Your task to perform on an android device: I forgot to add many details about my wife like surname and email id  while saving her contact in my contact list, so edit this contact and mention full name Clara Wagner, add email id clarawagner98b@gmail.com in the Contacts app.
Image 0: 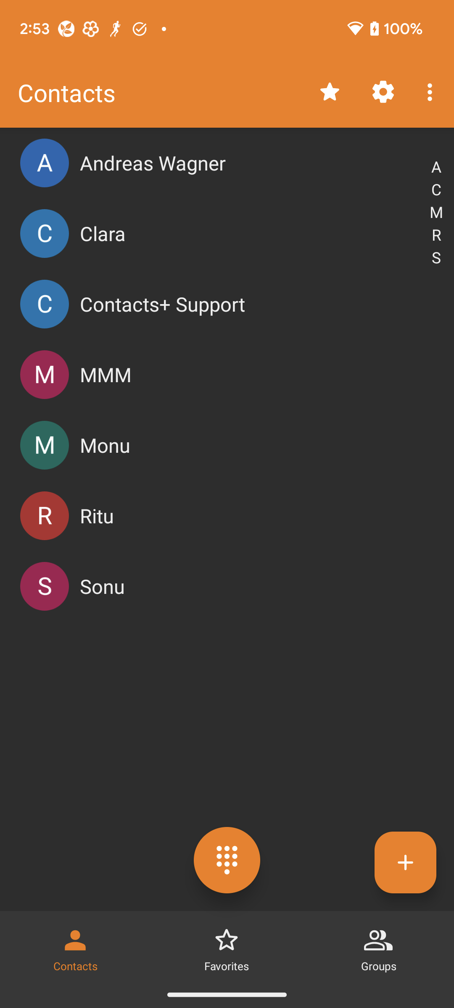
Click on the Clara's contact option to view the edit option of this contact.
Step 0: click (253, 233)
Image 1: 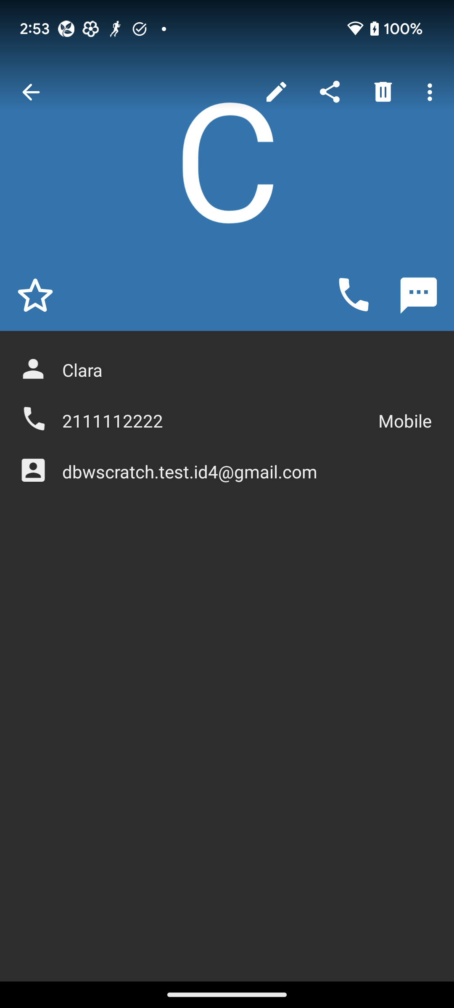
Click on the edit icon of this contact at the top of the screen to edit this contact.
Step 1: click (276, 92)
Image 2: 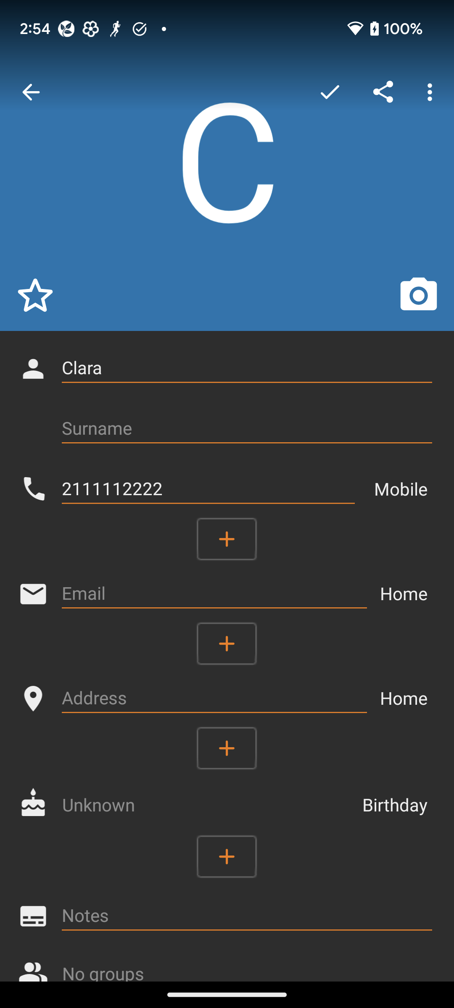
Click on the Surname input box to set the surname of this contact.
Step 2: click (247, 428)
Image 3: 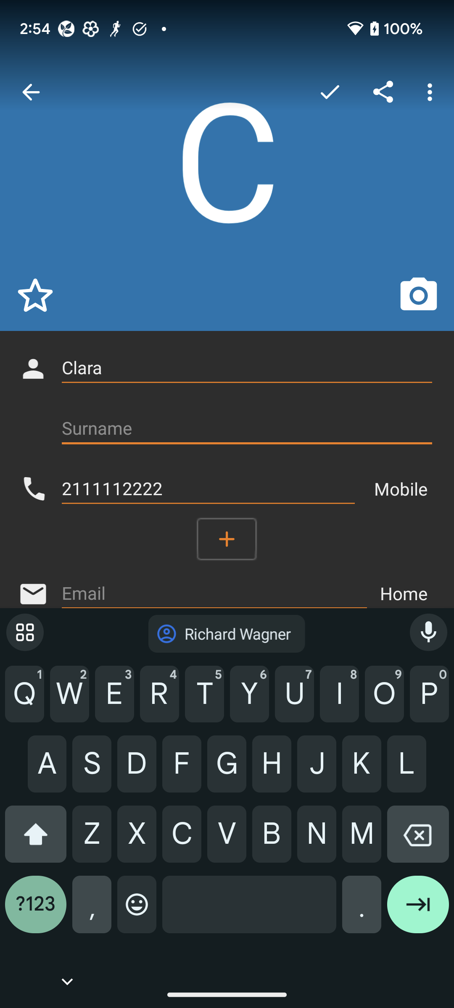
Type Wagner in the surname section to set the surname of this contact.
Step 3: type "Wagner"
Image 4: 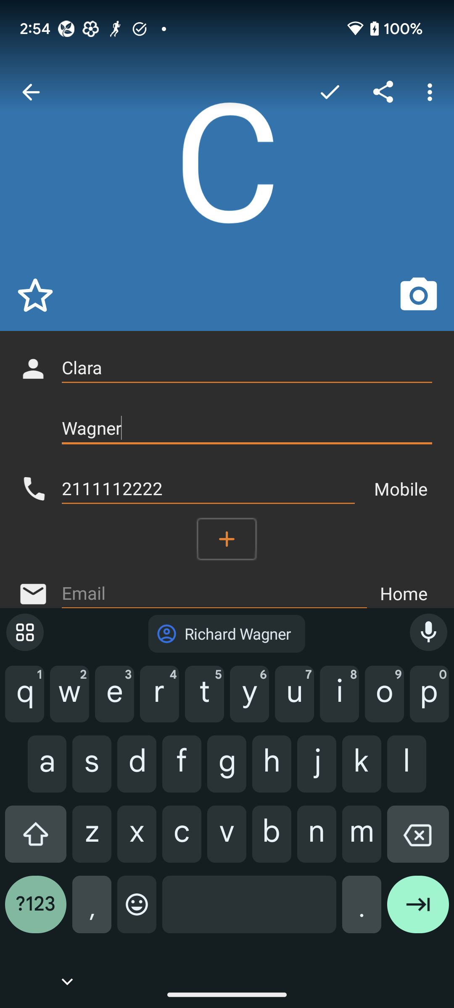
Click on the Email section to add the email address to this contact.
Step 4: click (214, 593)
Image 5: 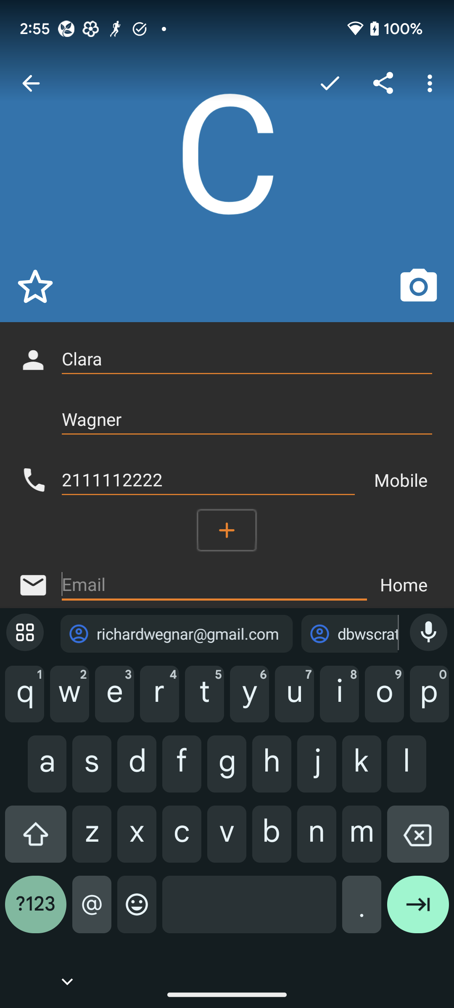
Type clarawagner98@gmail.com in the email section to save an email address of this contact.
Step 5: type "clarawagner98b@gmail.com"
Image 6: 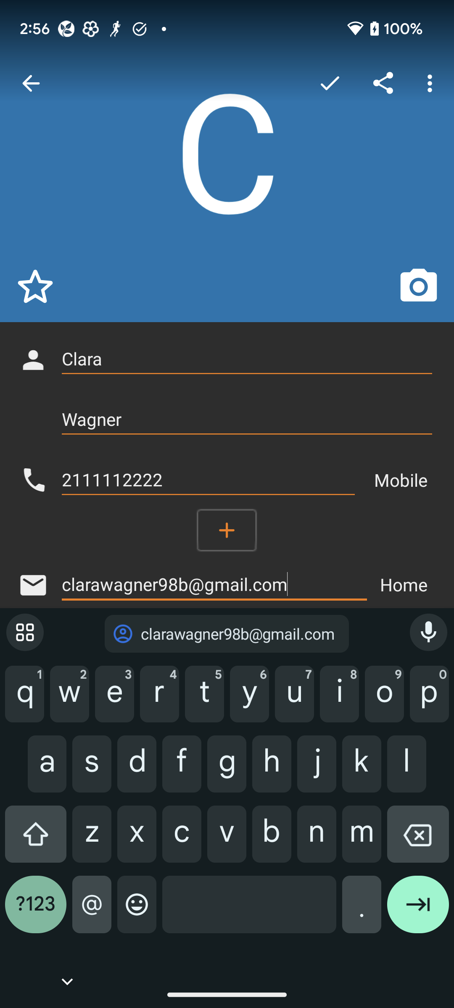
Click on the right tick icon at the top of the screen to save the changes in this contact.
Step 6: click (330, 83)